Your task to perform on an android device: Delete the MakeMyTrip email with subject Today is your deadline
Image 0: 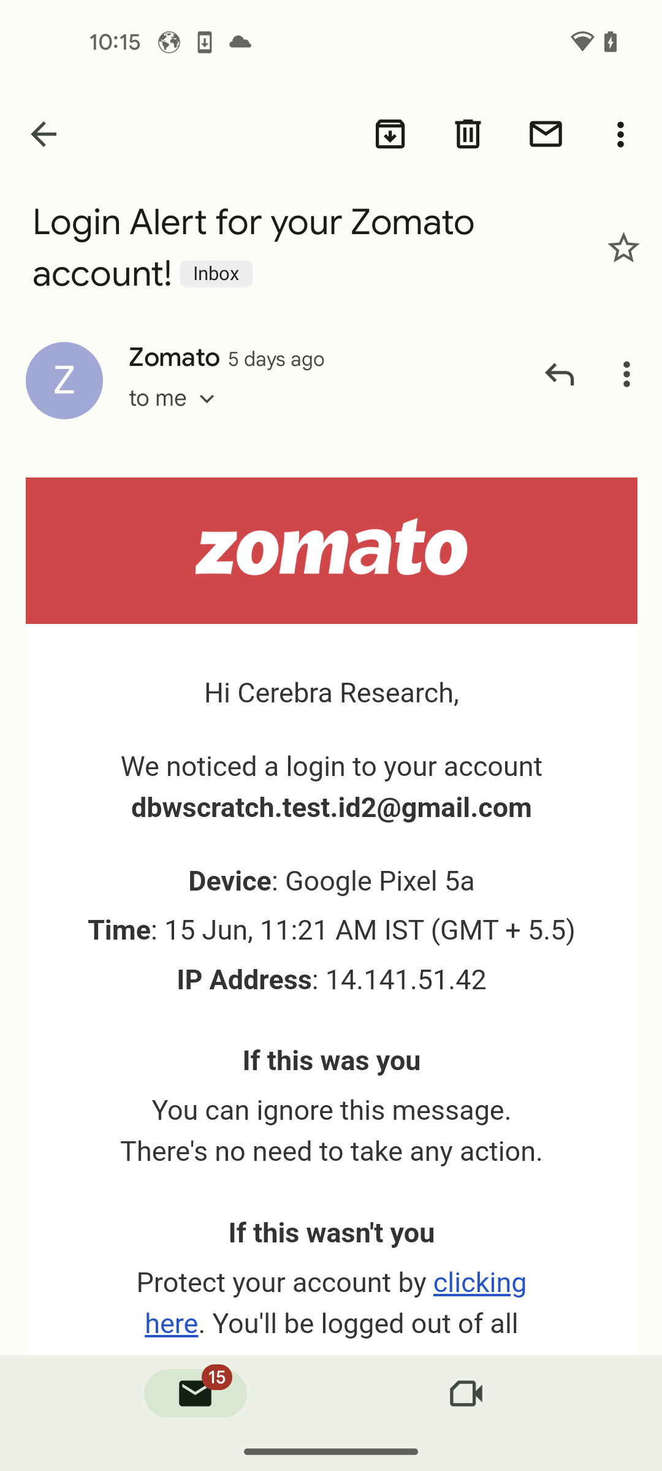
go back to all mails
Step 0: press back button
Image 1: 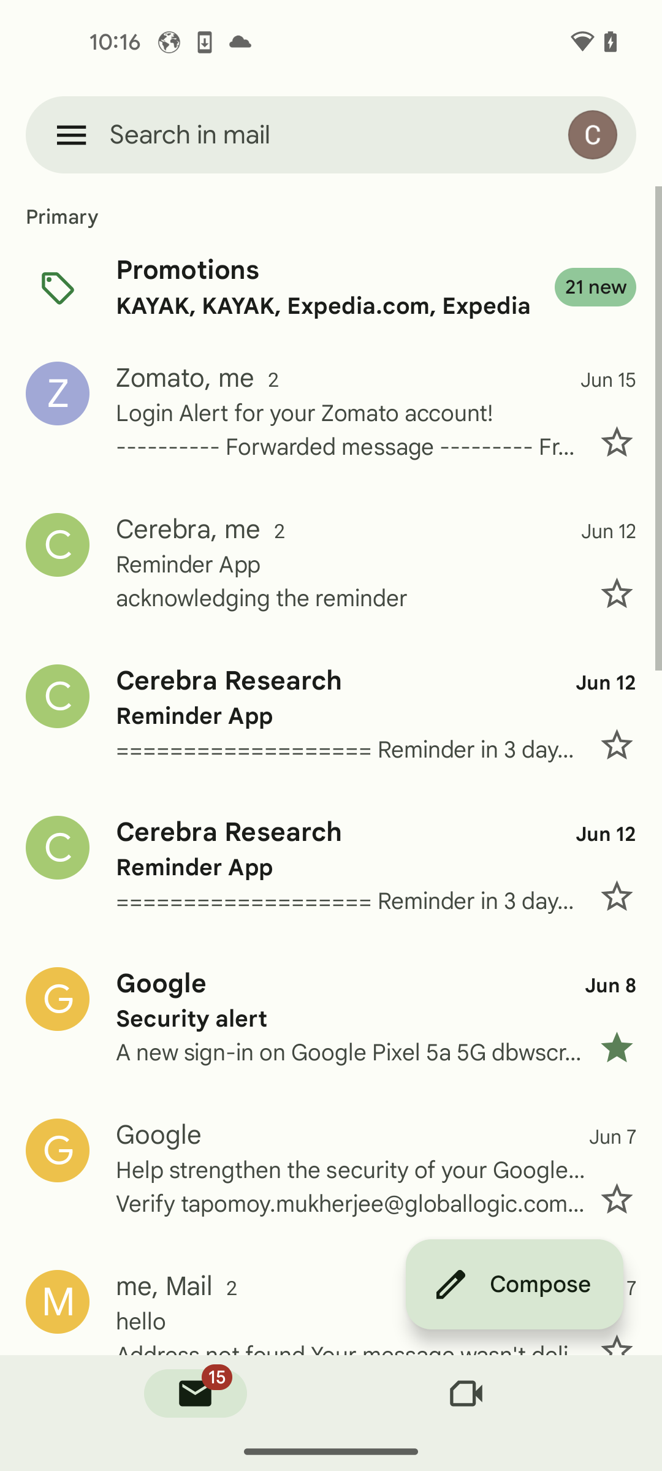
swipe up for MakeMyTrip mail
Step 1: scroll down
Image 3: 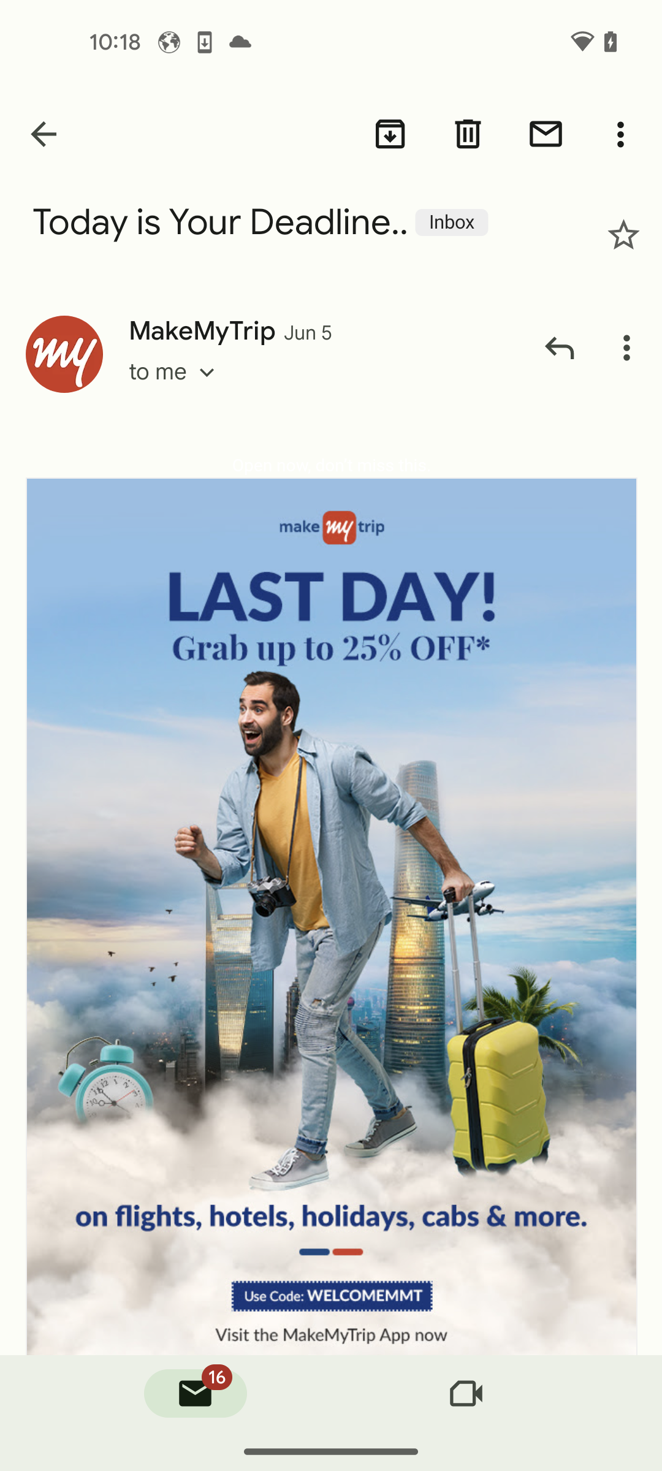
click on delete icon 
Step 3: click (468, 134)